Your task to perform on an android device: I want to use wps office app to add the first photo from google photos to the presentation second's slide 
Image 0: 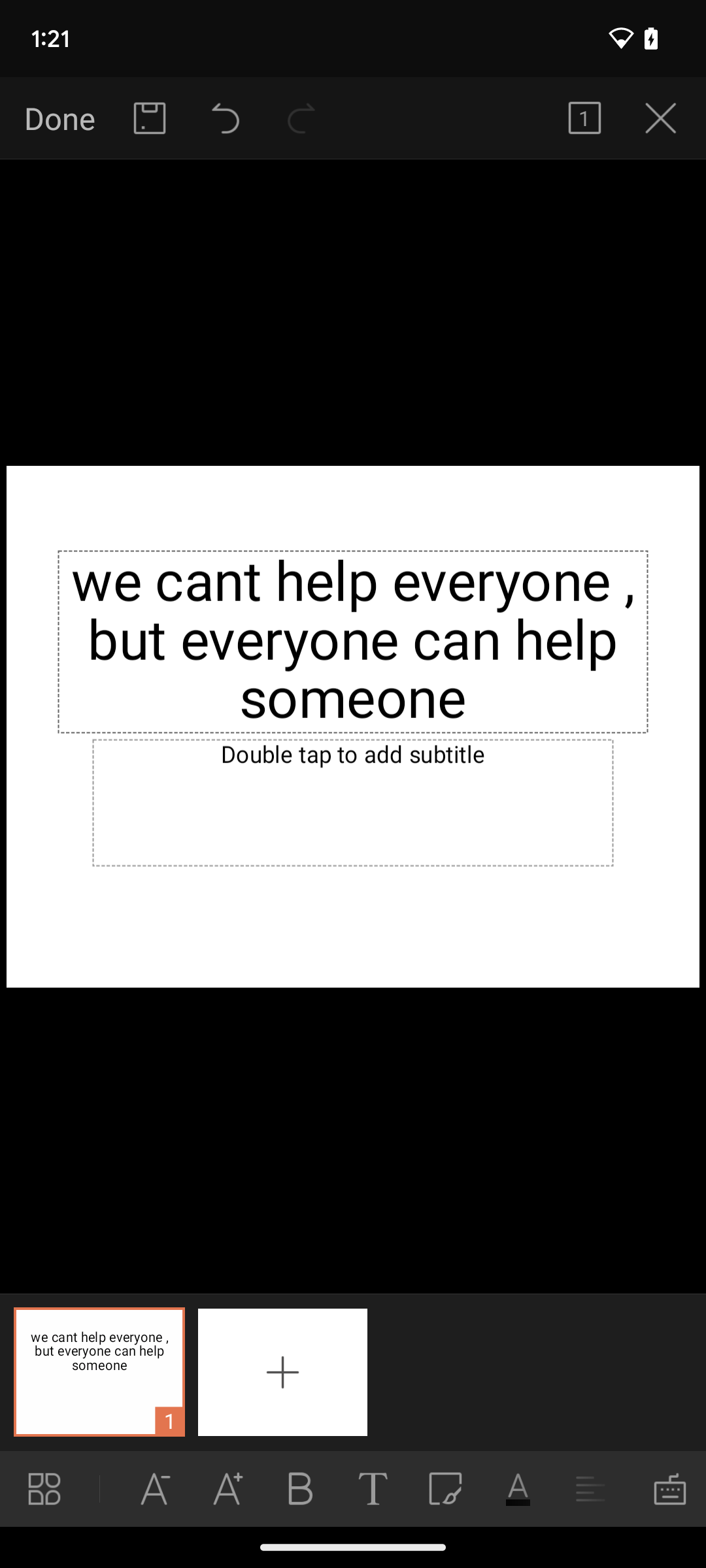
click on the plus icon at the bottom of the screen to add new slide 
Step 0: click (261, 1355)
Image 1: 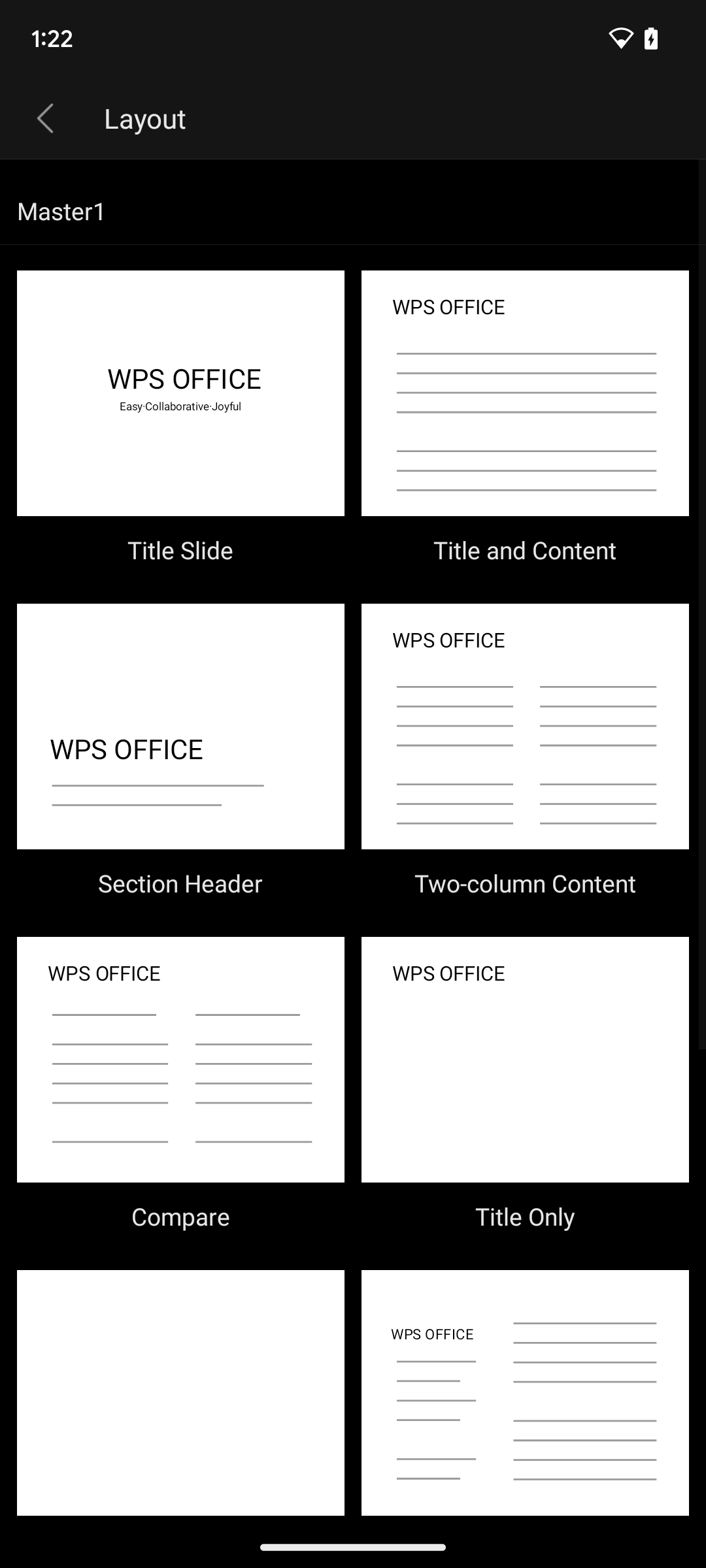
choose title only layout from option available at the screen 
Step 1: click (477, 1061)
Image 2: 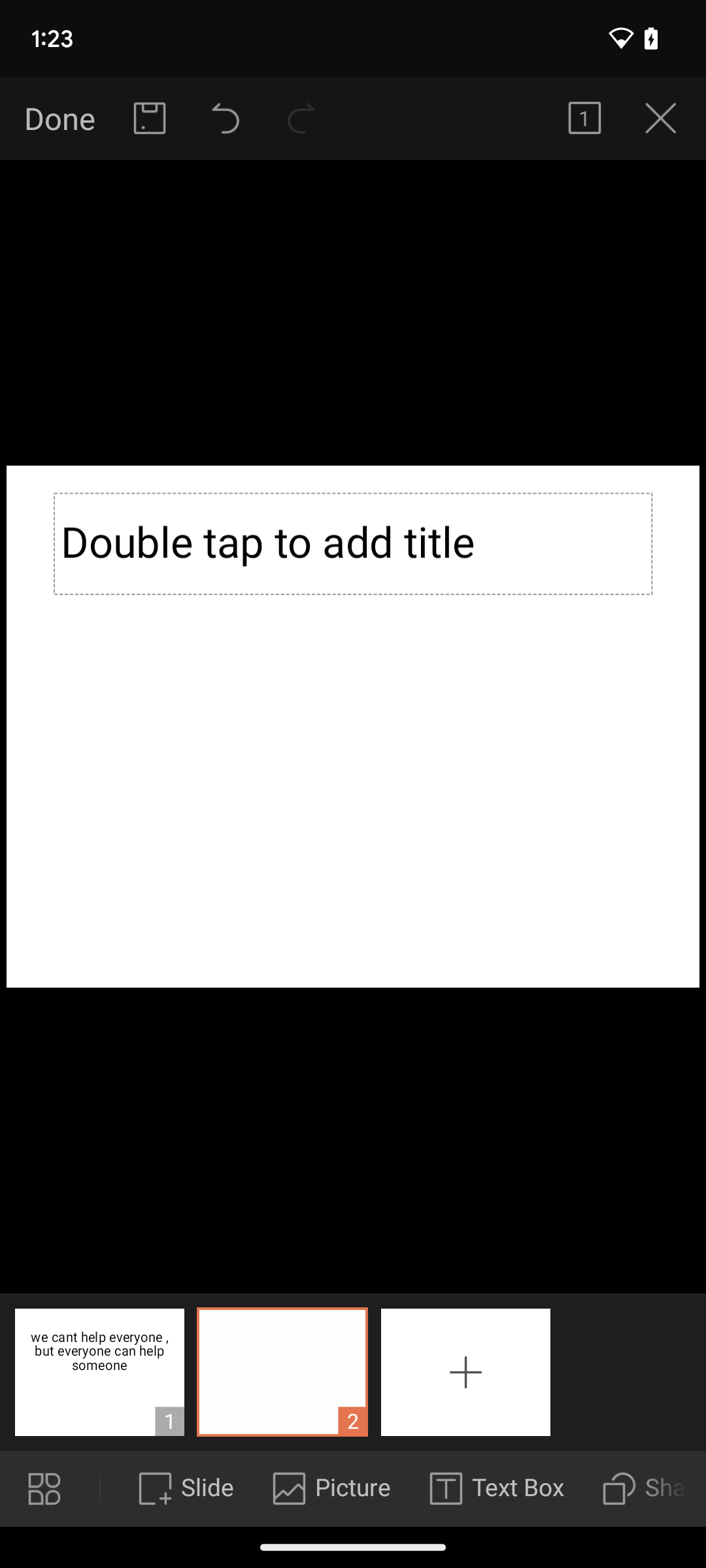
click on picture button at the bottom of the screen
Step 2: click (280, 1488)
Image 3: 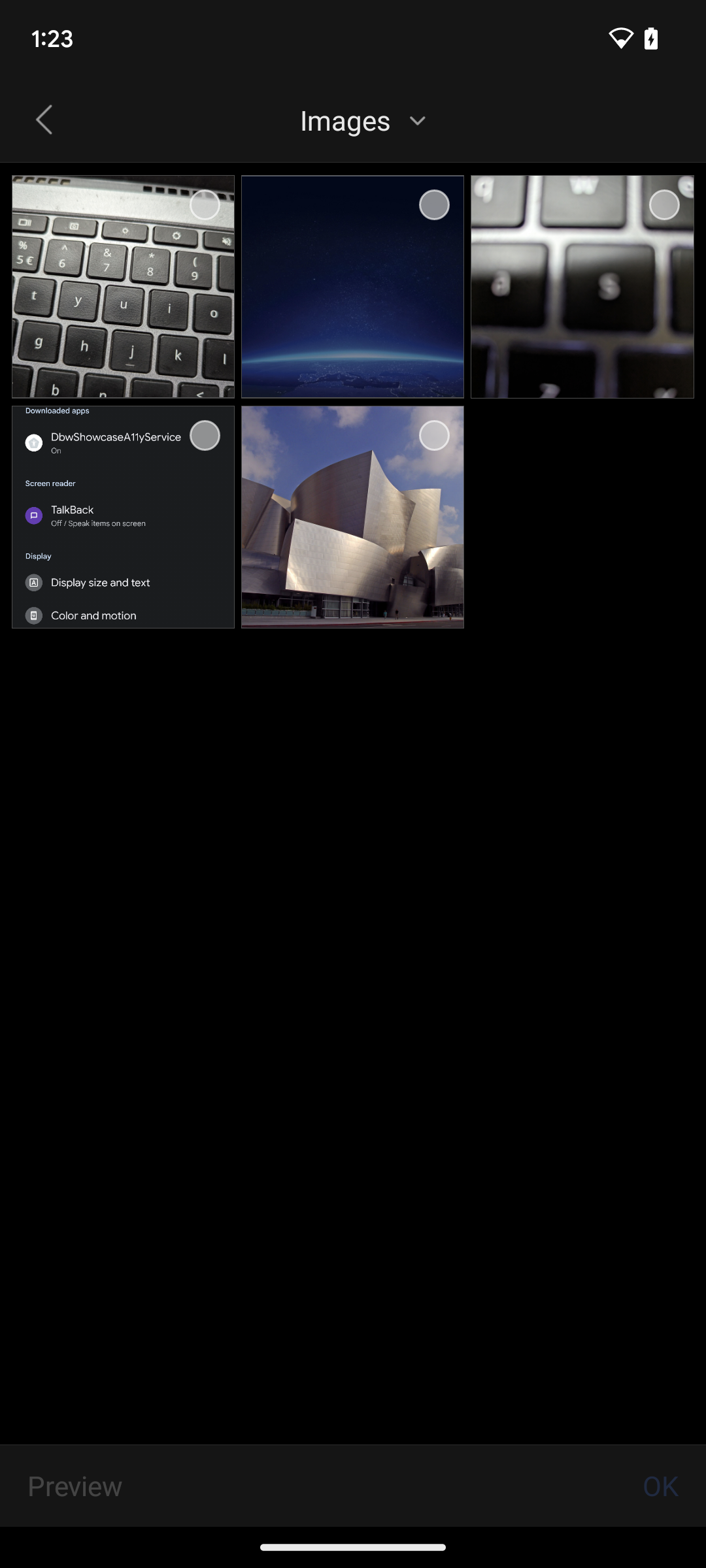
choose first picture at the top of the screen
Step 3: click (206, 197)
Image 4: 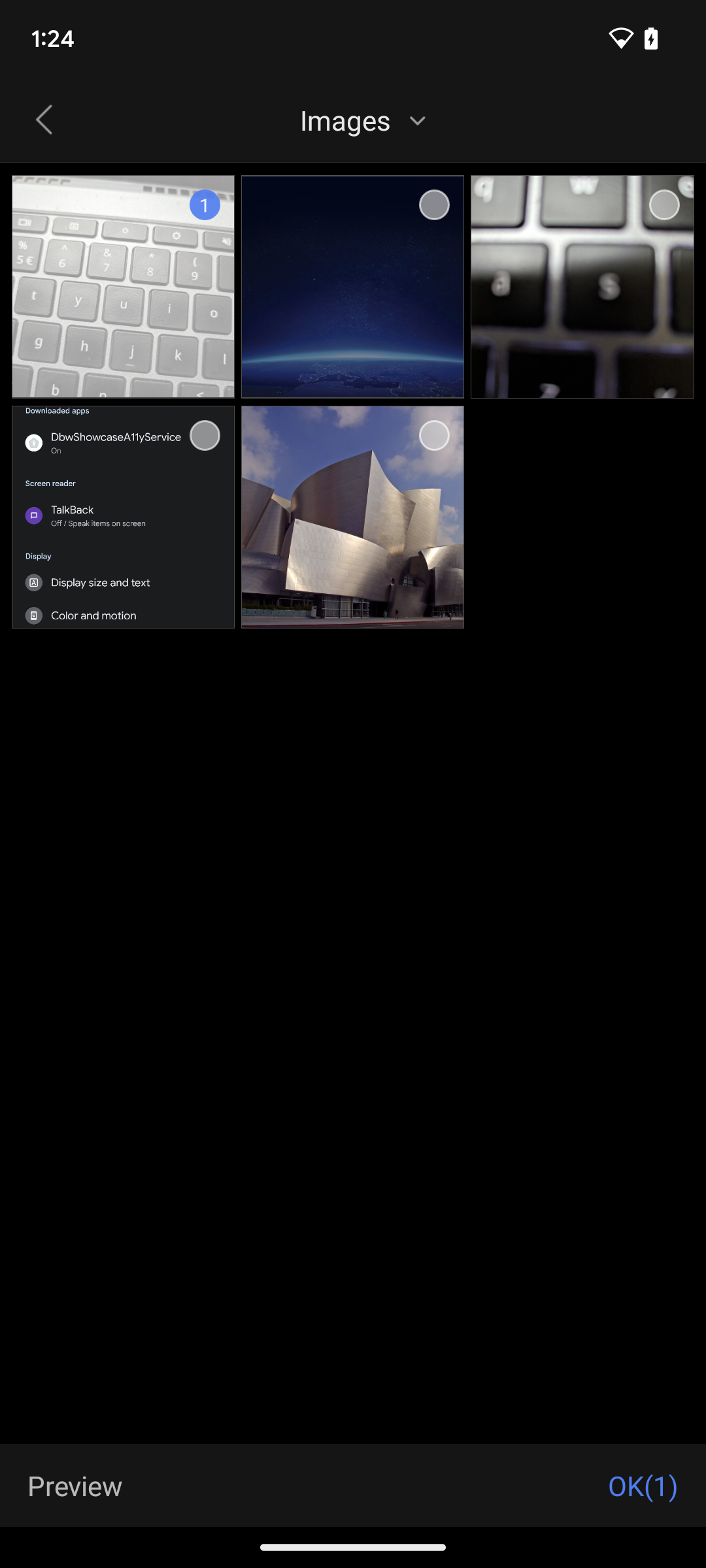
click on ok button at lower right corner of the screen
Step 4: click (643, 1485)